Your task to perform on an android device: I want to know if today's weather is suitable for cycling or not. show me today the weather forecast in the 1weather app
Image 0: 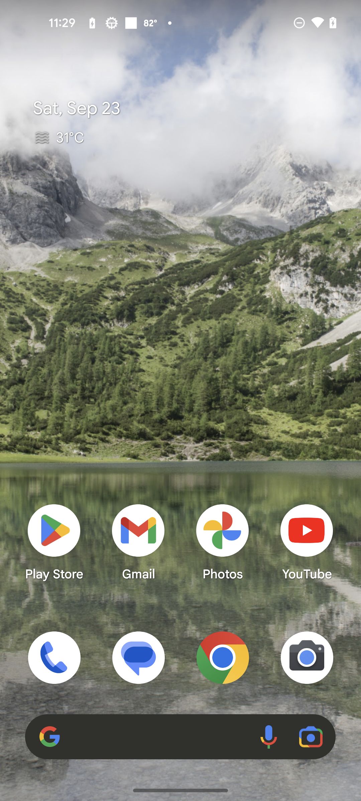
Open the 1weather app
Step 0: open app "1Weather"
Image 1: 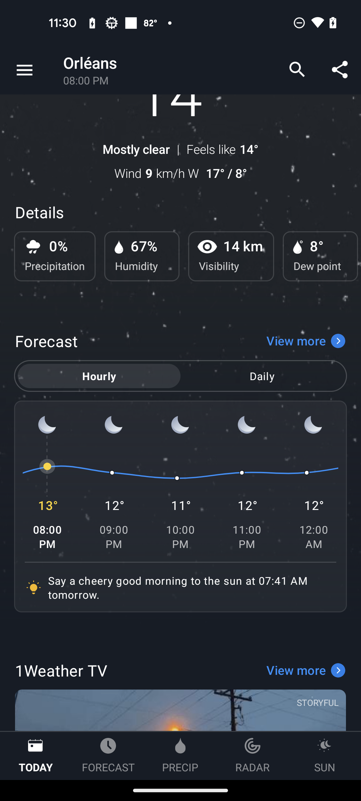
Click on the Forecast at the bottom of the screen
Step 1: click (108, 755)